Your task to perform on an android device:  Open the Gmail App, Go to the Profile Icon and Remove Account for Sign Out.
Image 0: 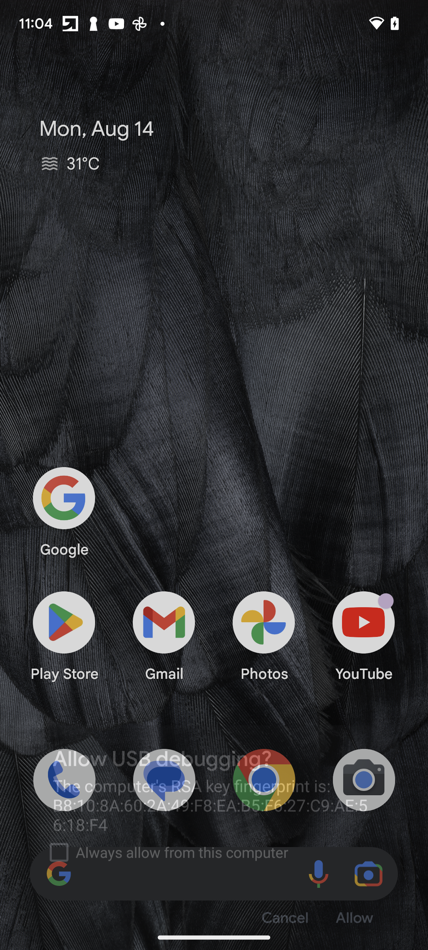
Open the Gmail App
Step 0: open app "Gmail"
Image 1: 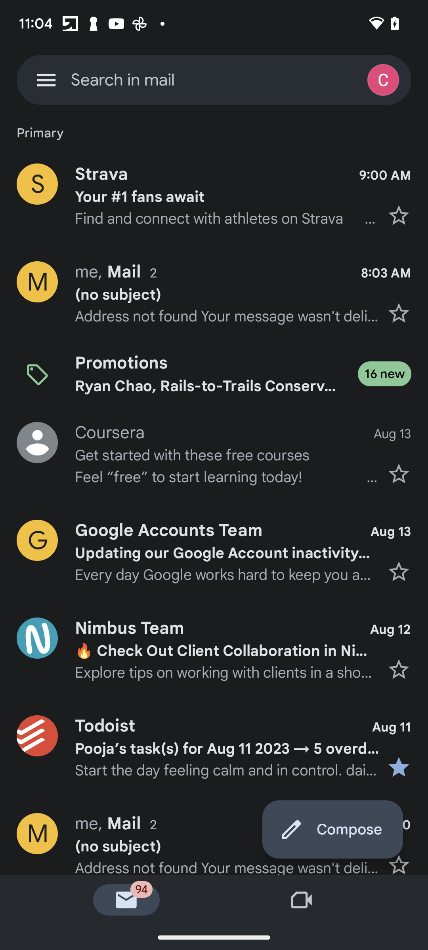
Click on the Profile icon 
Step 1: click (385, 80)
Image 2: 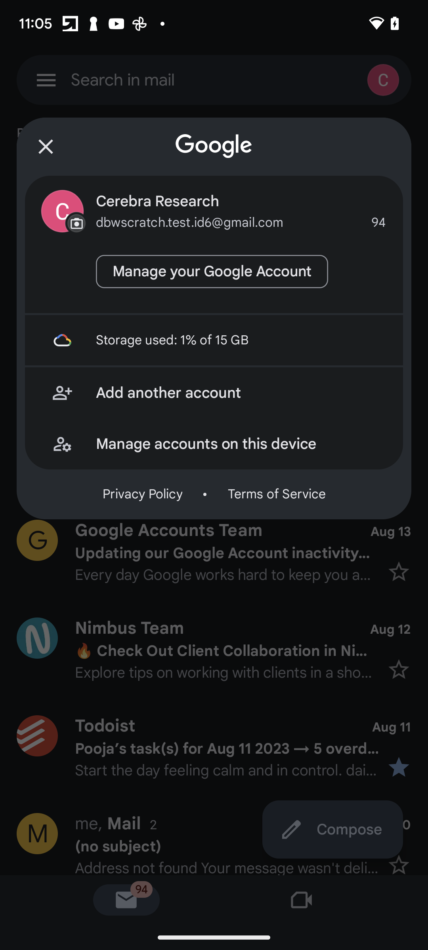
Click on the Manage accounts on this device 
Step 2: click (241, 444)
Image 4: 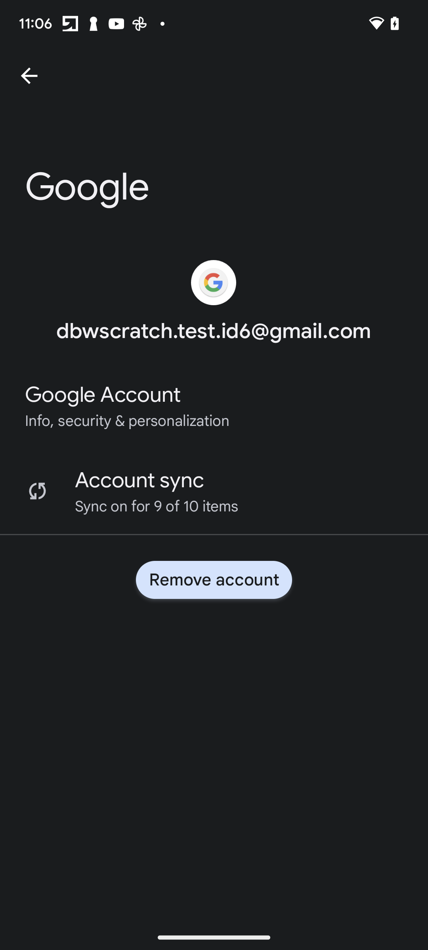
Click on the Remove account button to sign out the mail 
Step 4: click (214, 579)
Image 5: 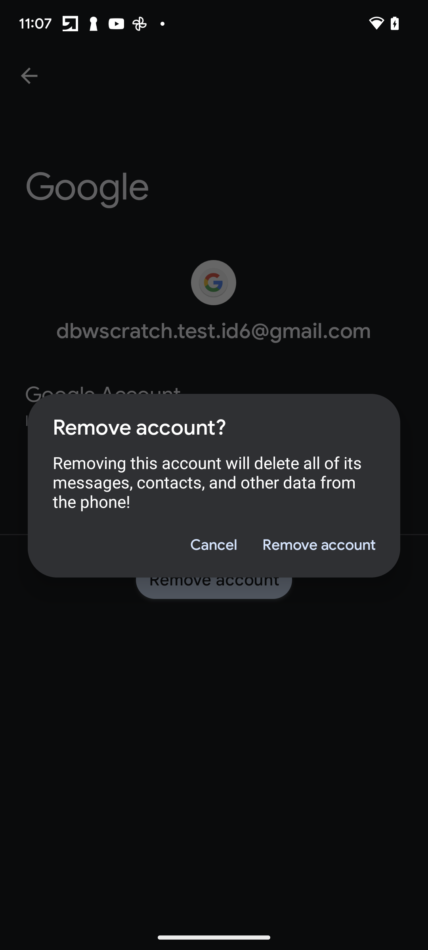
Click on the Remove Account option to confirm the sign out 
Step 5: click (318, 545)